Your task to perform on an android device: I want to adjust the timing to 8 pm since I find it tough to go to the gym at 7 pm because of my busy schedule.
Image 1: 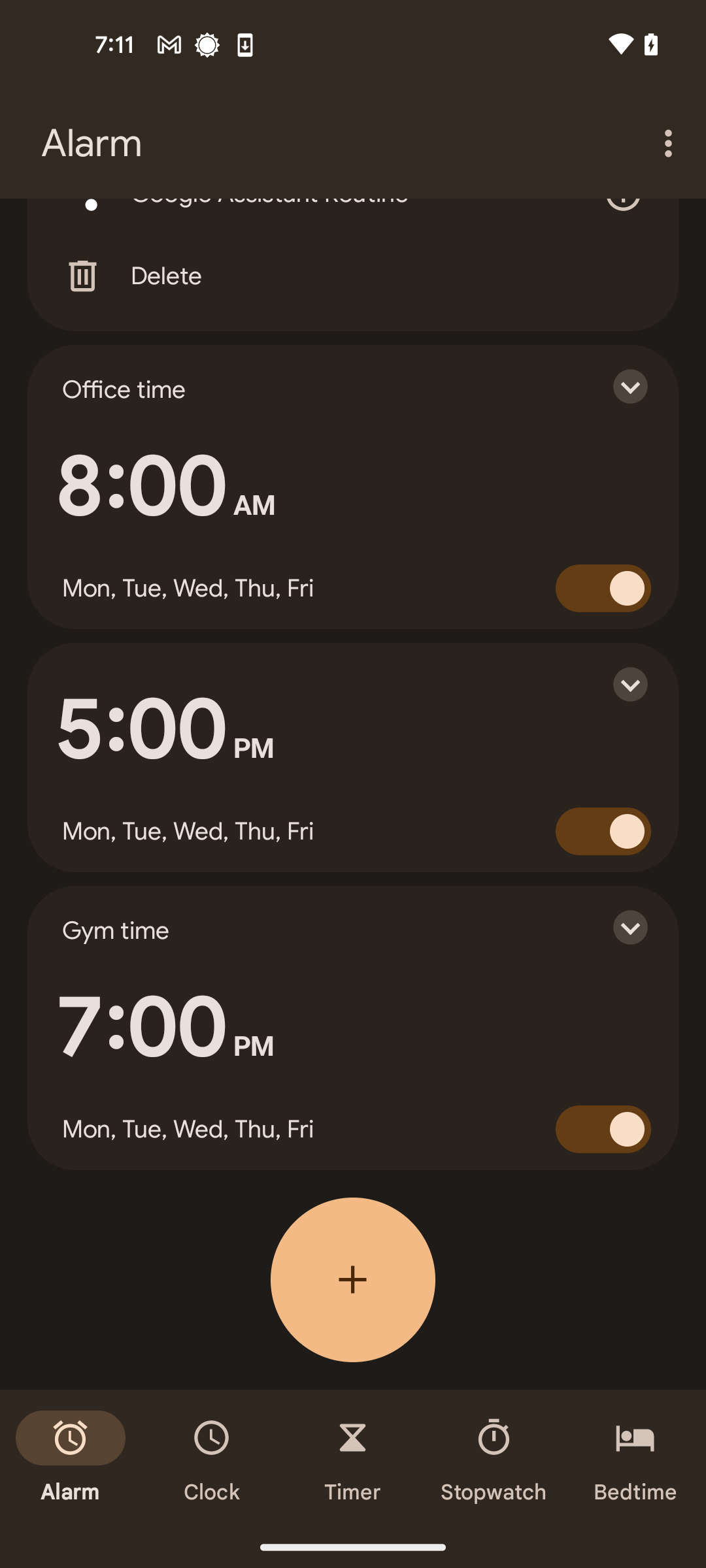
Tap on the gym time alarm 7:00pm
Step 1: click (164, 1028)
Image 2: 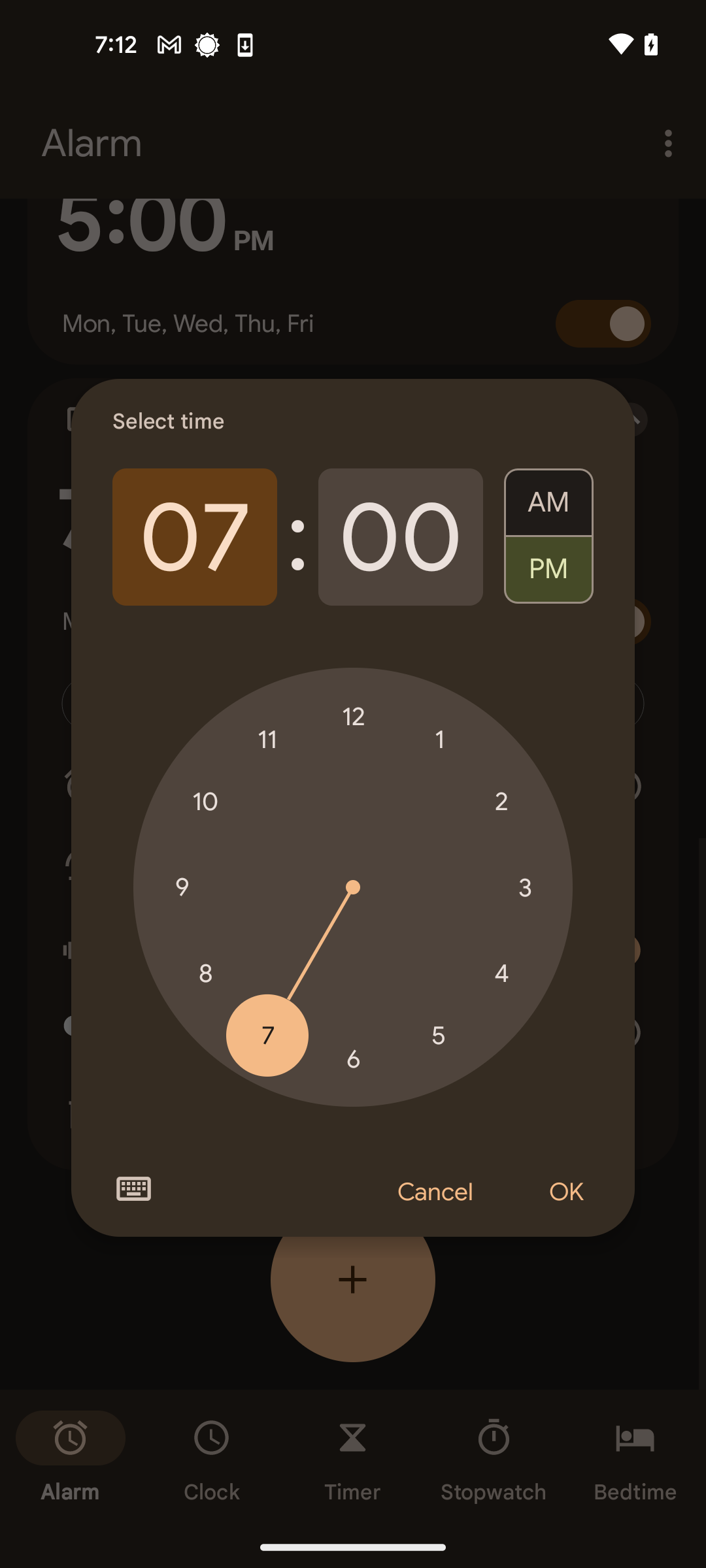
Select the hour to 8
Step 2: click (205, 973)
Image 3: 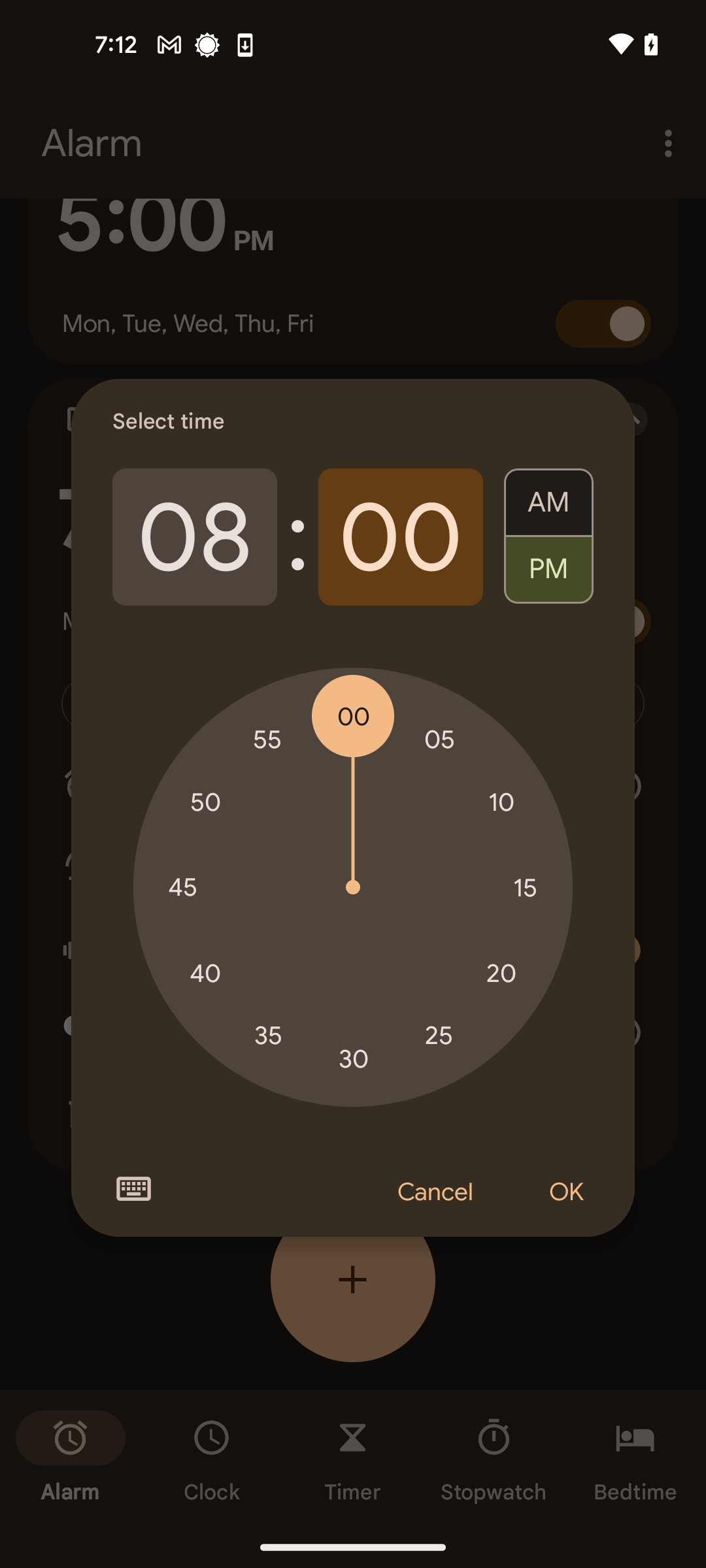
Tap on the OK option
Step 3: click (565, 1192)